Your task to perform on an android device: Open REI Co-op app and I want to Search for Snowboard Boots for men.
Image 0: 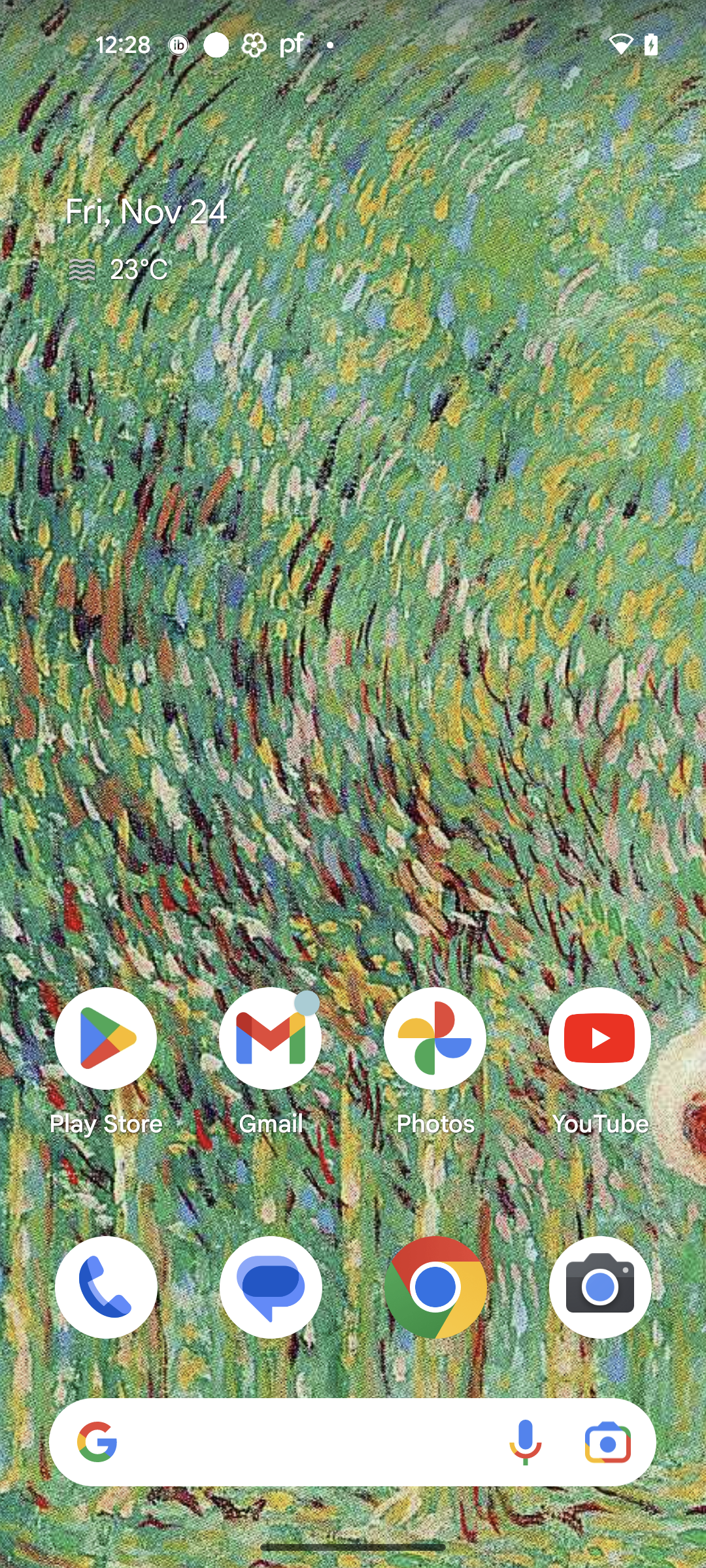
Open REI Co-op app
Step 0: open app "REI Co-op"
Image 1: 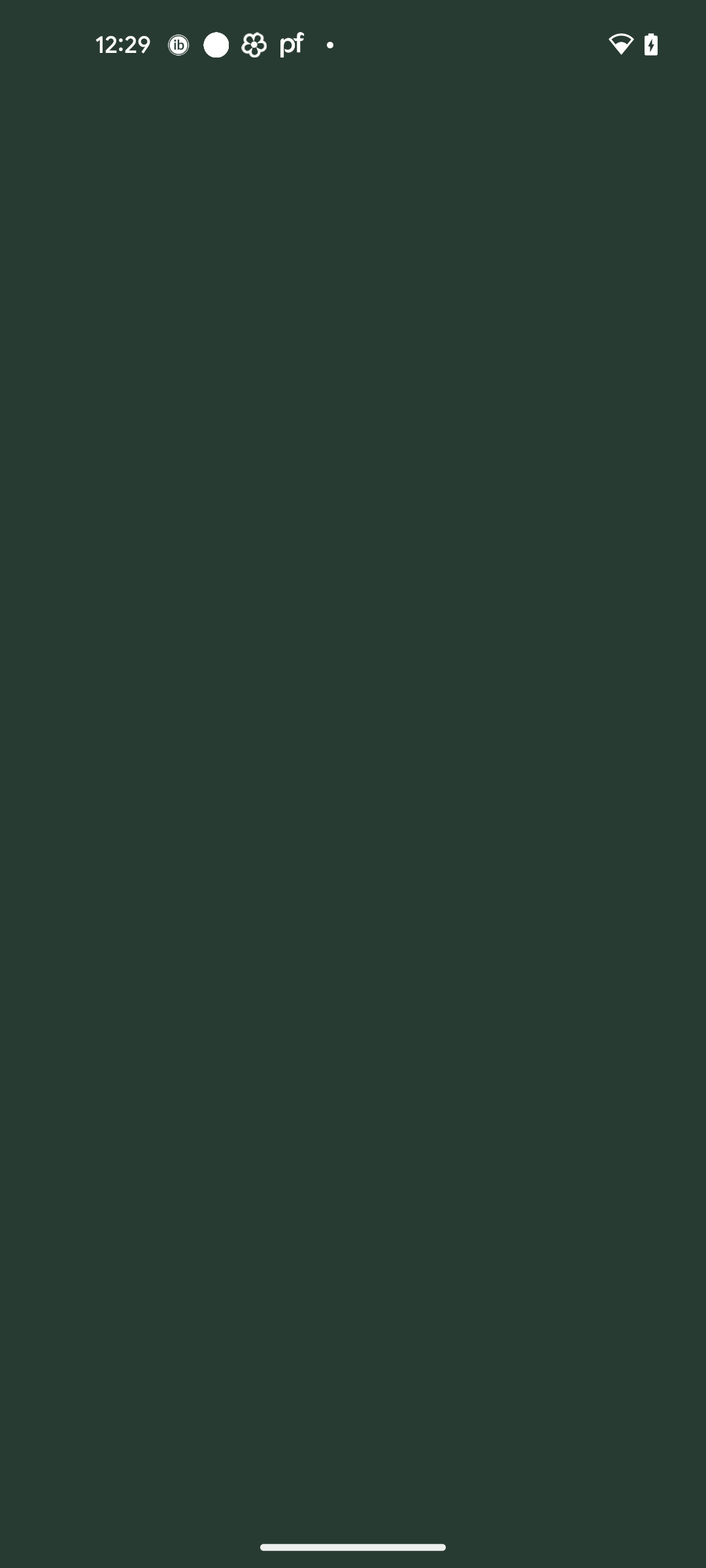
Open REI Co-op app
Step 1: wait
Image 2: 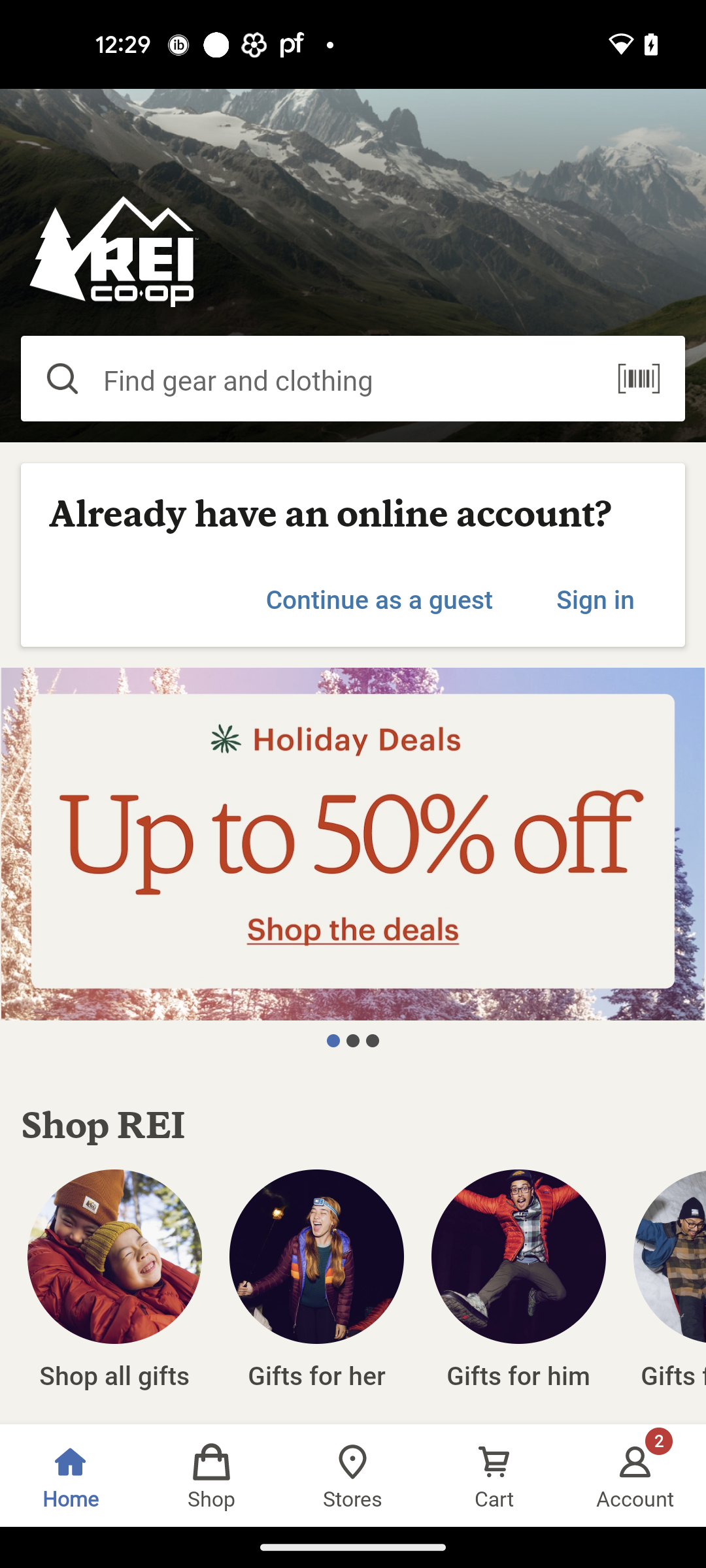
Go to the search bar
Step 2: click (339, 380)
Image 3: 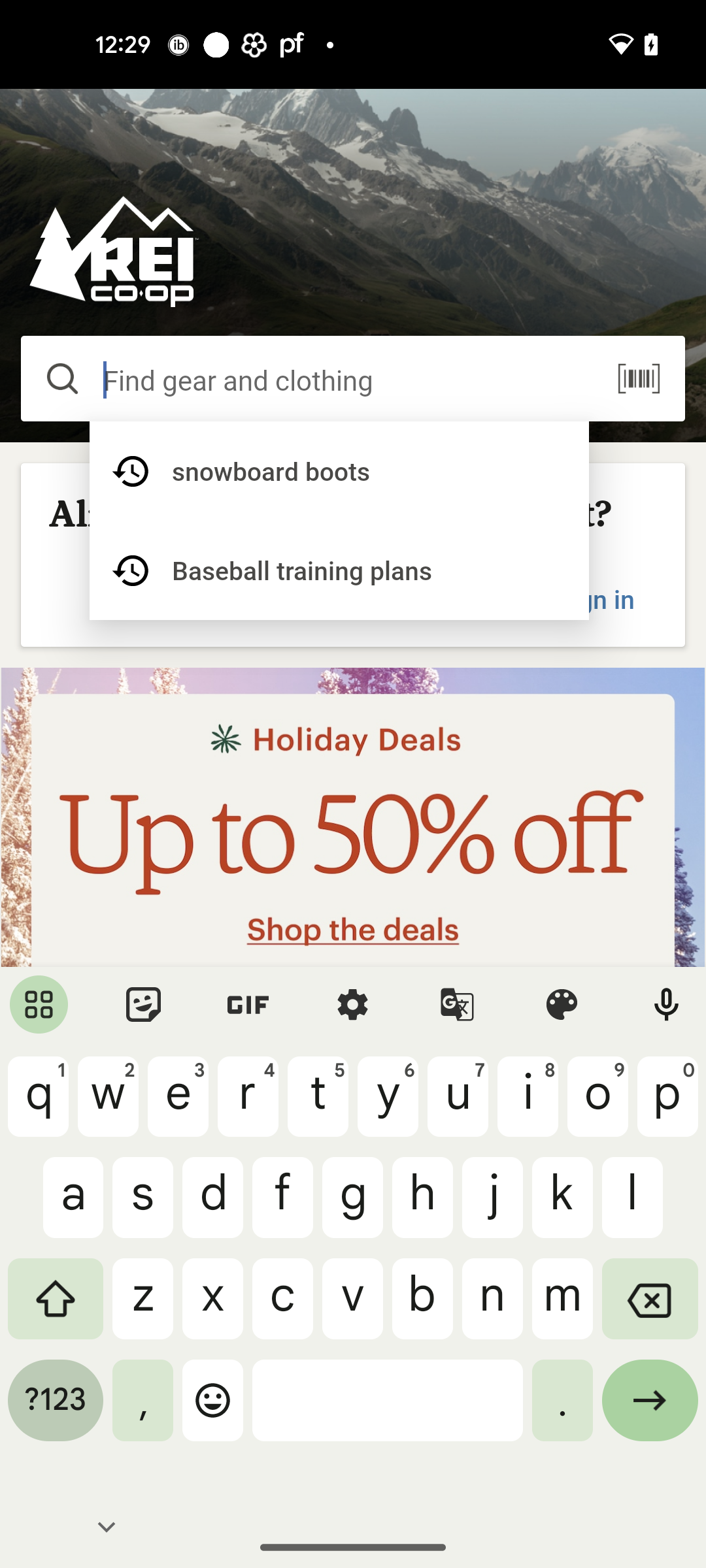
Search for Snowboard boots
Step 3: type "Snowboard boots"
Image 4: 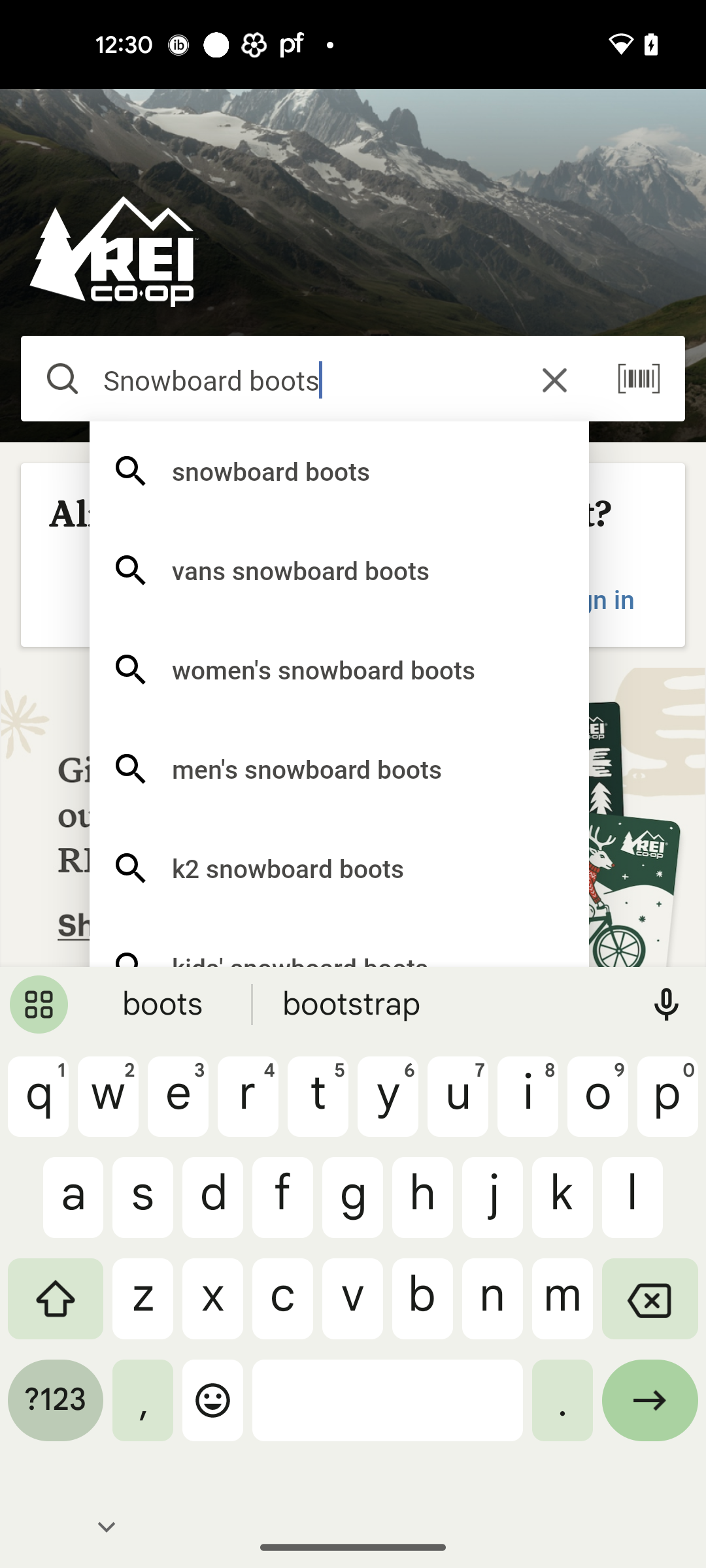
select the first search suggestion
Step 4: click (370, 470)